Your task to perform on an android device: Open Note app & search for XYZ note
Image 0: 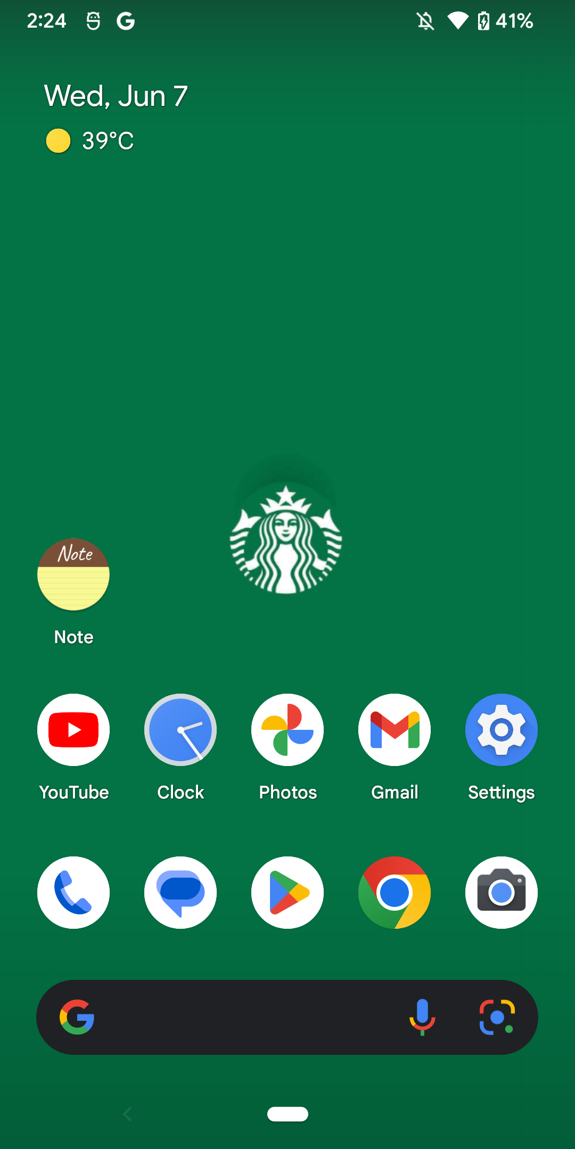
open Note app
Step 0: open app "Note"
Image 1: 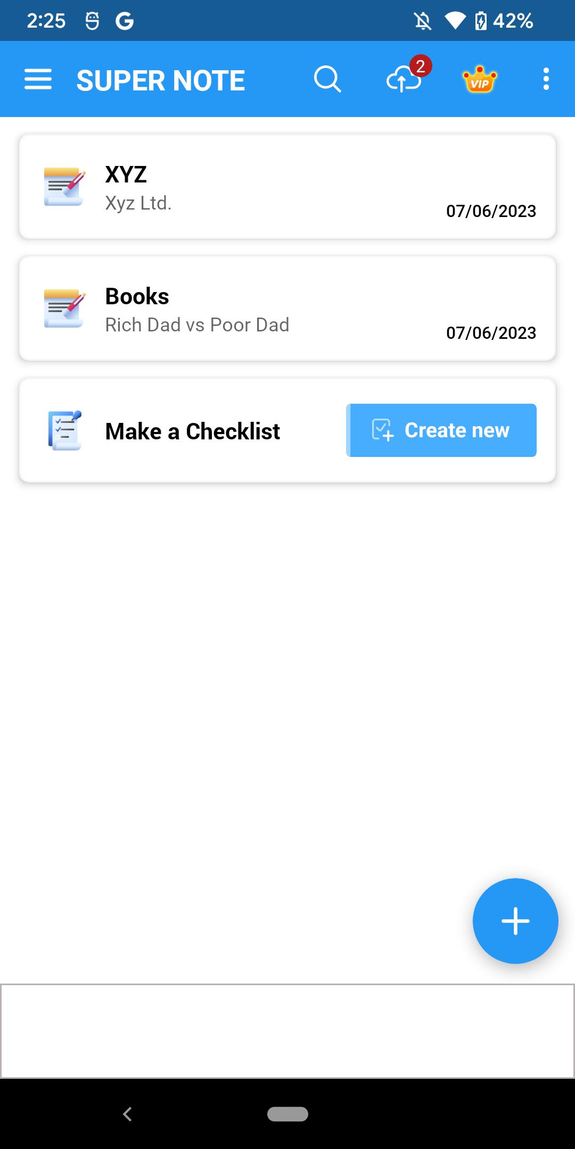
click on search icon at the top of the screen
Step 1: click (324, 82)
Image 2: 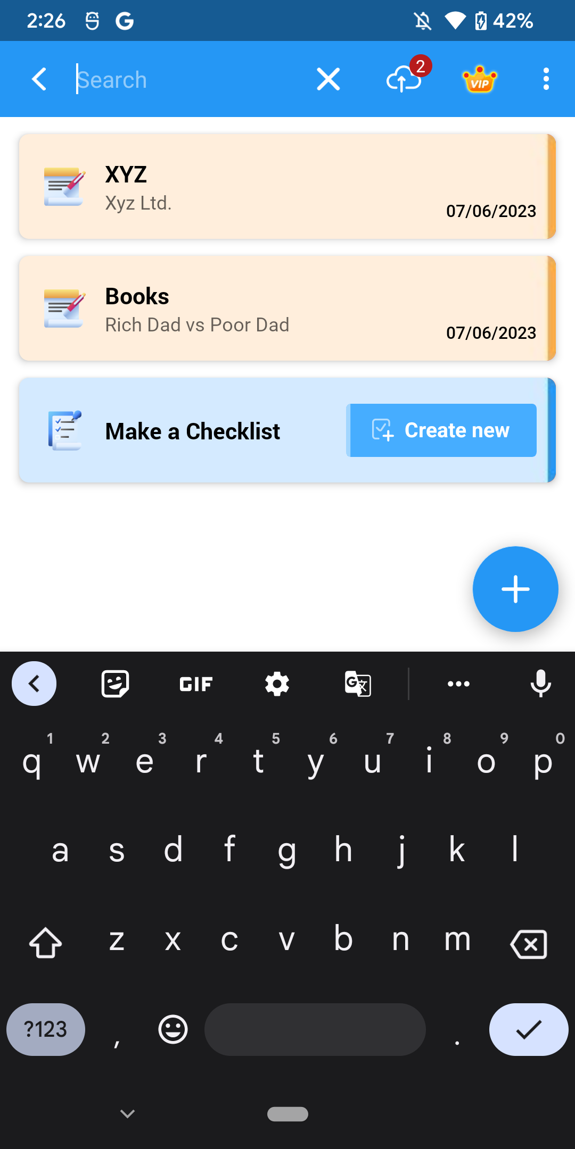
enter the search name XYZ
Step 2: type "XYZ"